Your task to perform on an android device: My father has purchased a new property in Kroger, and I need to see the house tomorrow, so please locate this location on a map.
Image 0: 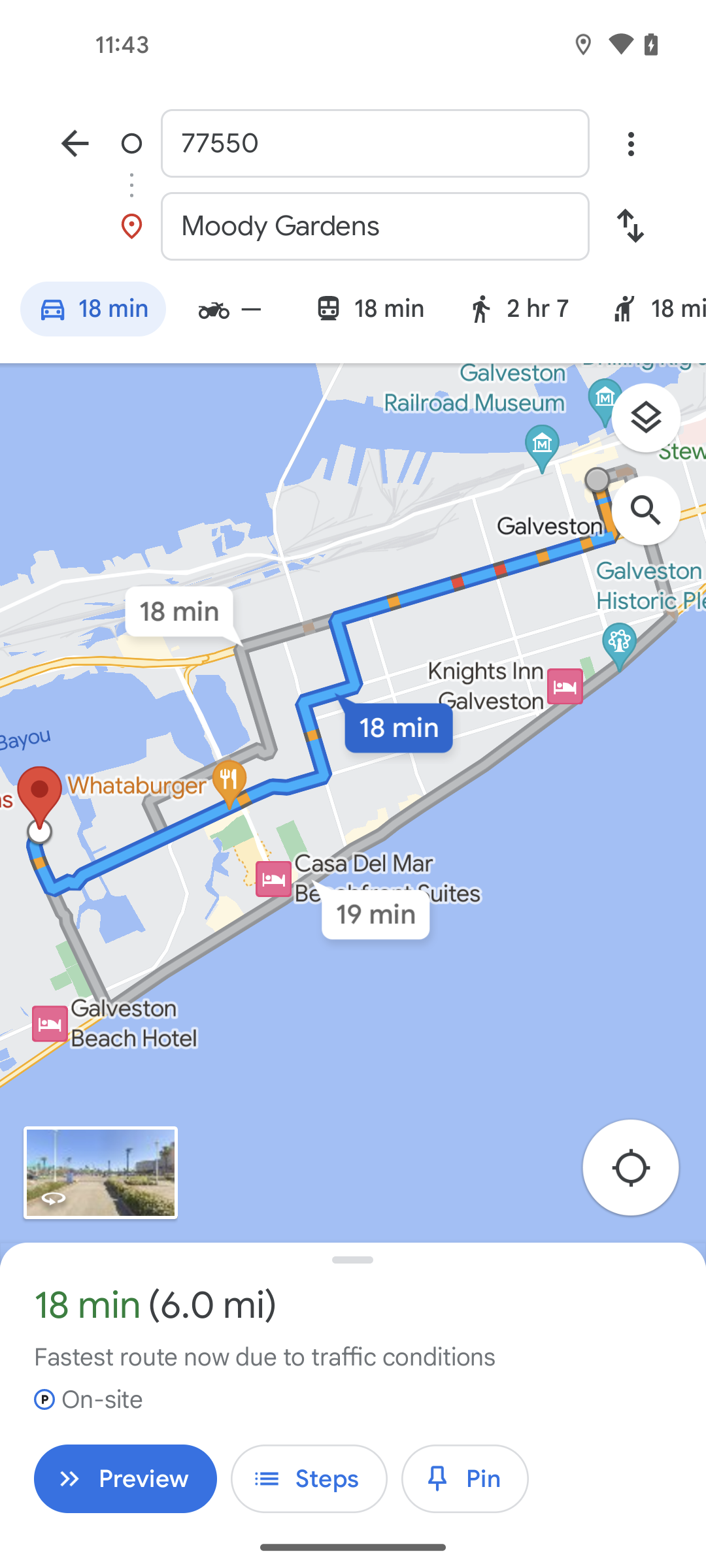
go back
Step 0: press back button
Image 1: 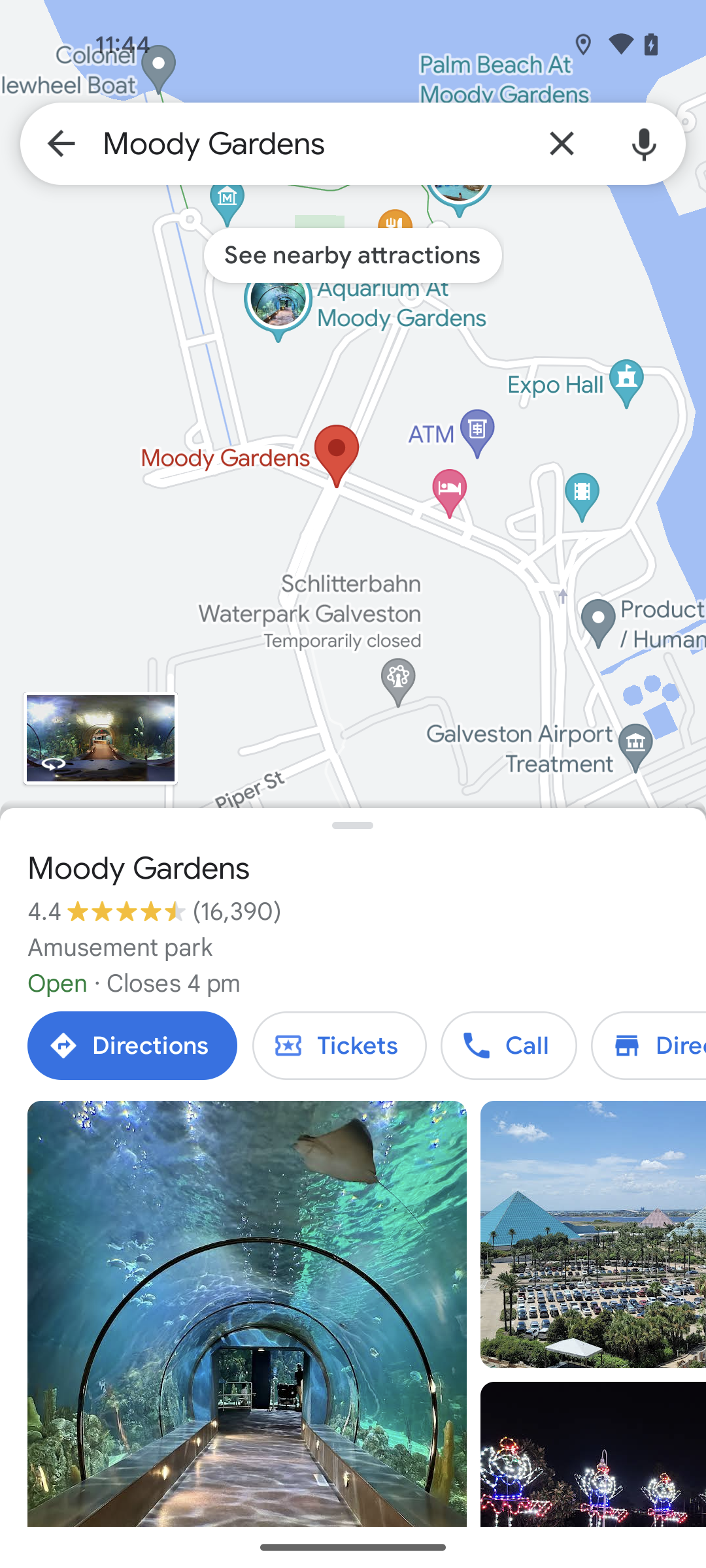
click on the cross icon of search bar to clear the search history
Step 1: click (562, 143)
Image 2: 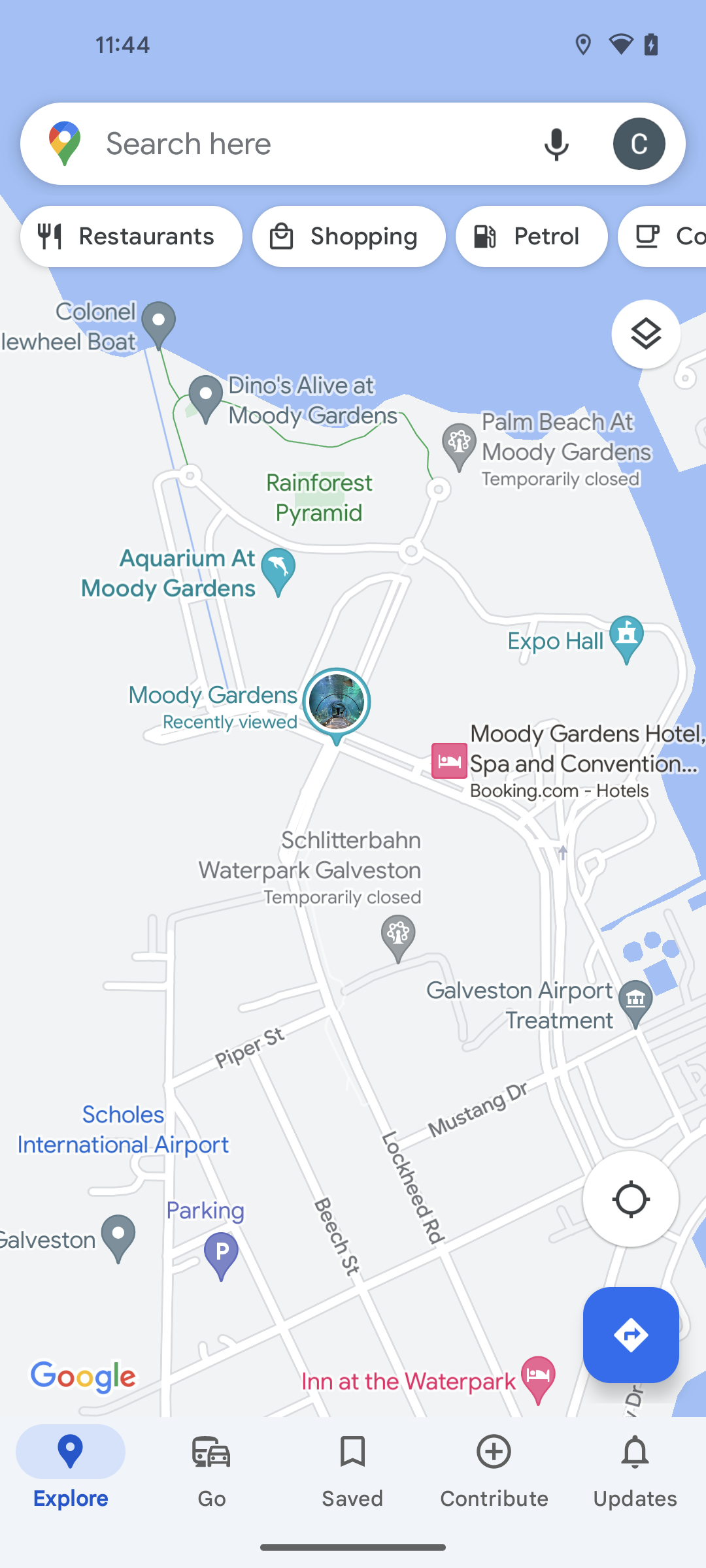
click on the search bar at the top of the screen
Step 2: click (311, 143)
Image 3: 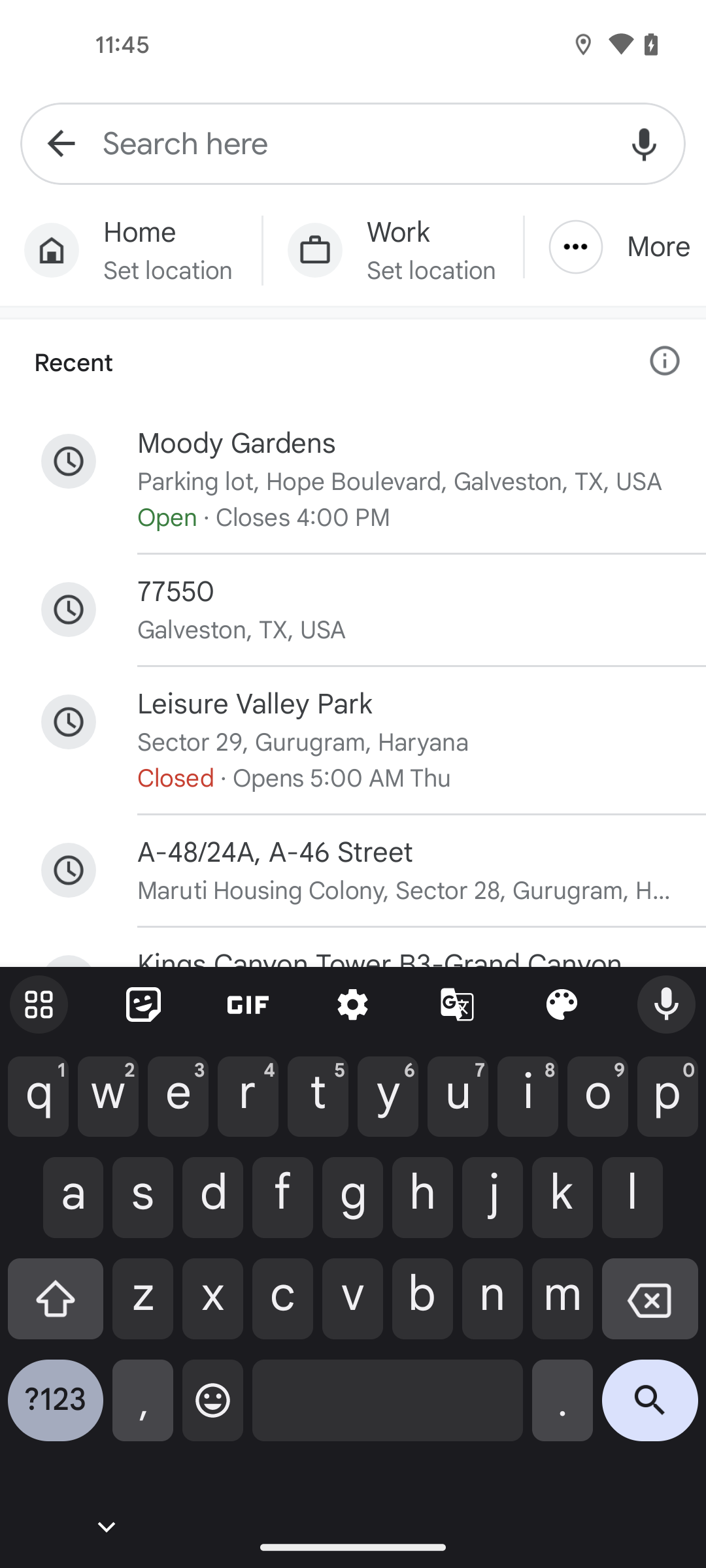
enter the name Kroger US
Step 3: type "Kroger US"
Image 4: 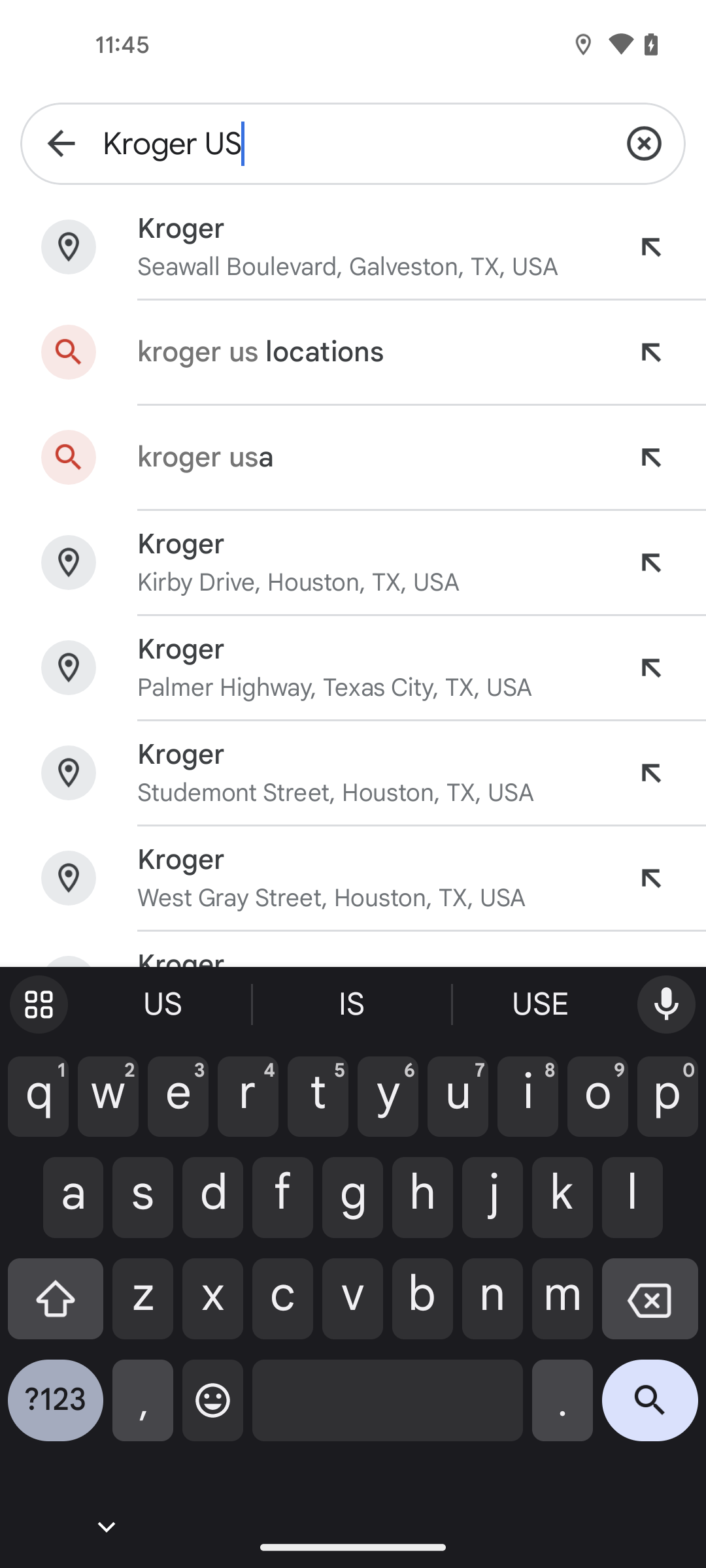
click on the first suggested place
Step 4: click (181, 229)